Your task to perform on an android device: I want to give the review, "Great recipe! It is a very delicious meal" for the three broken cheese lasagna recipe.
Image 0: 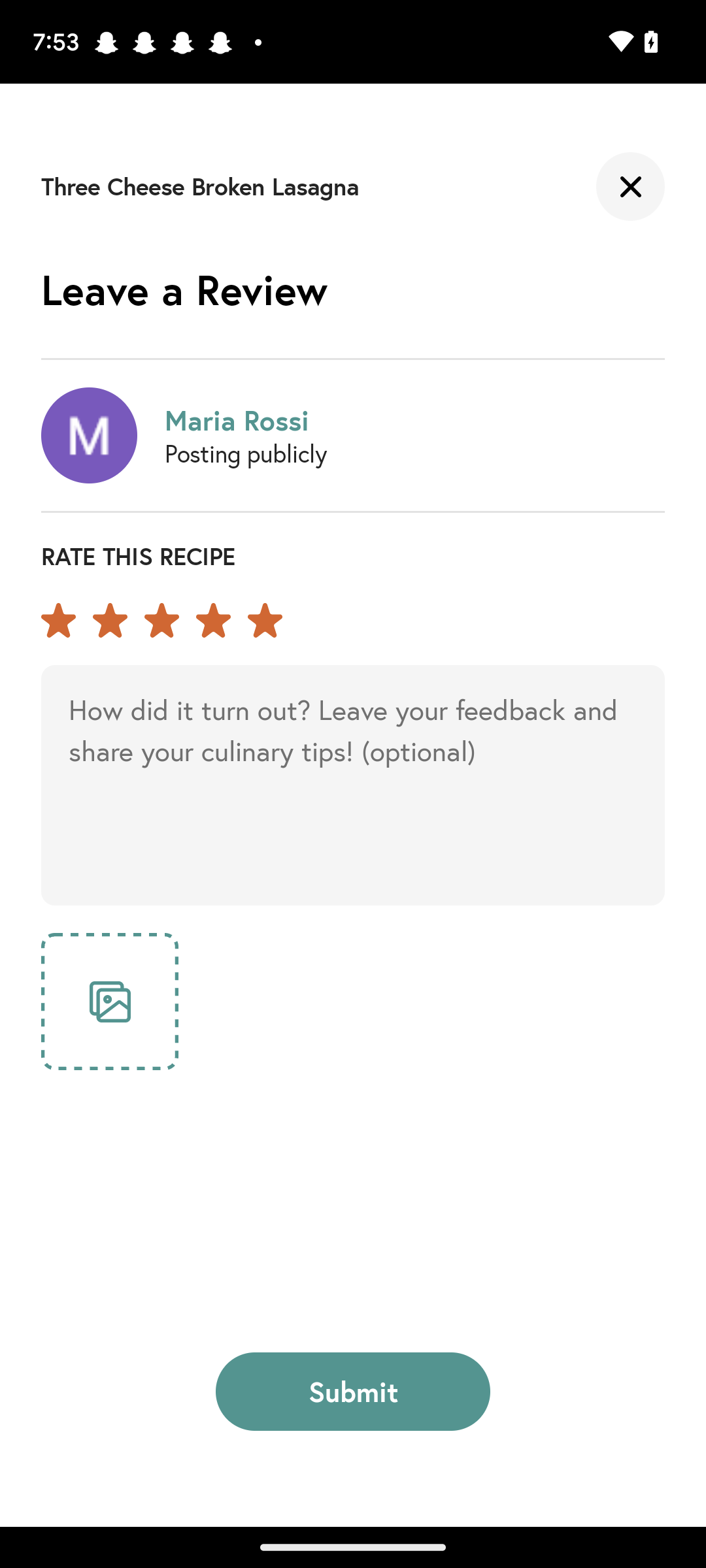
Click on the review text box
Step 0: click (352, 785)
Image 2: 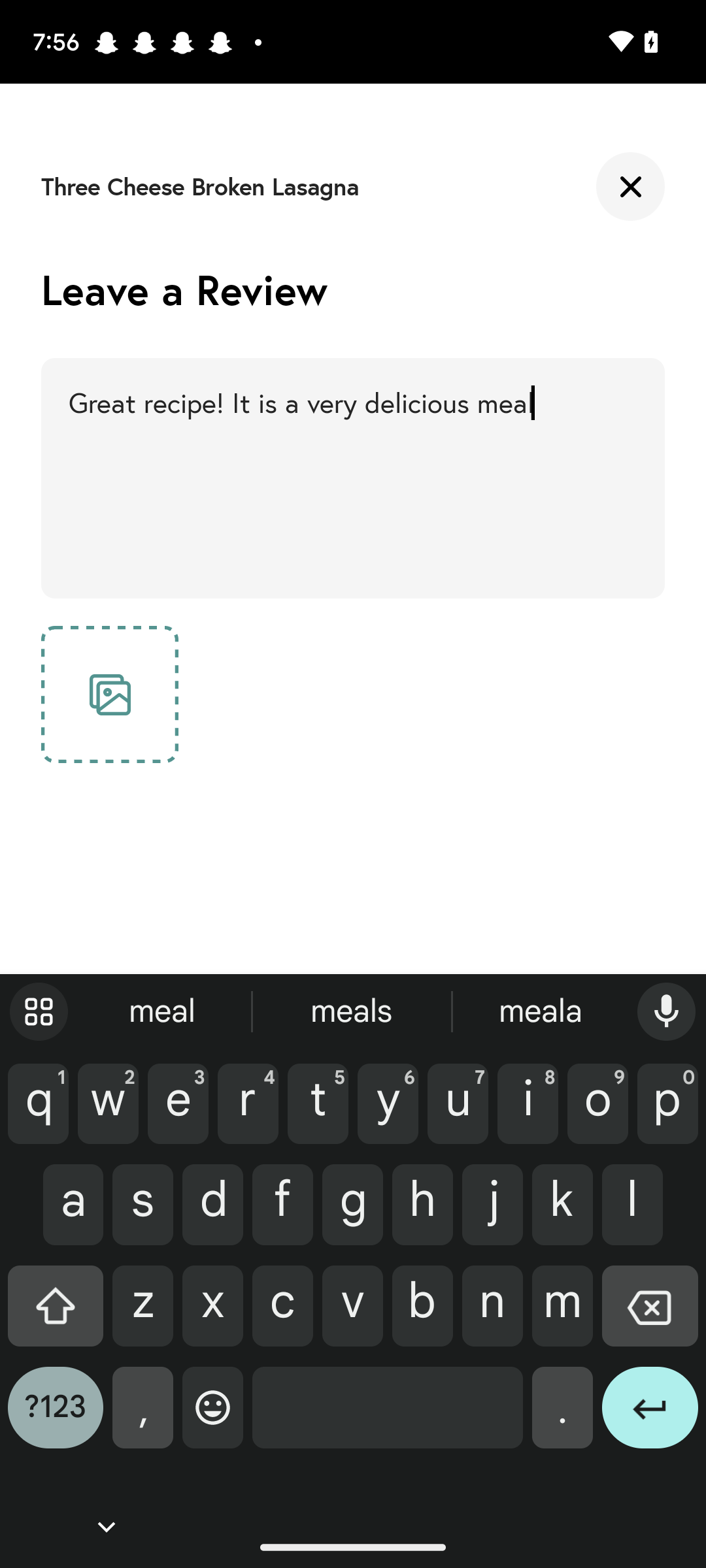
Go back
Step 2: press back button
Image 3: 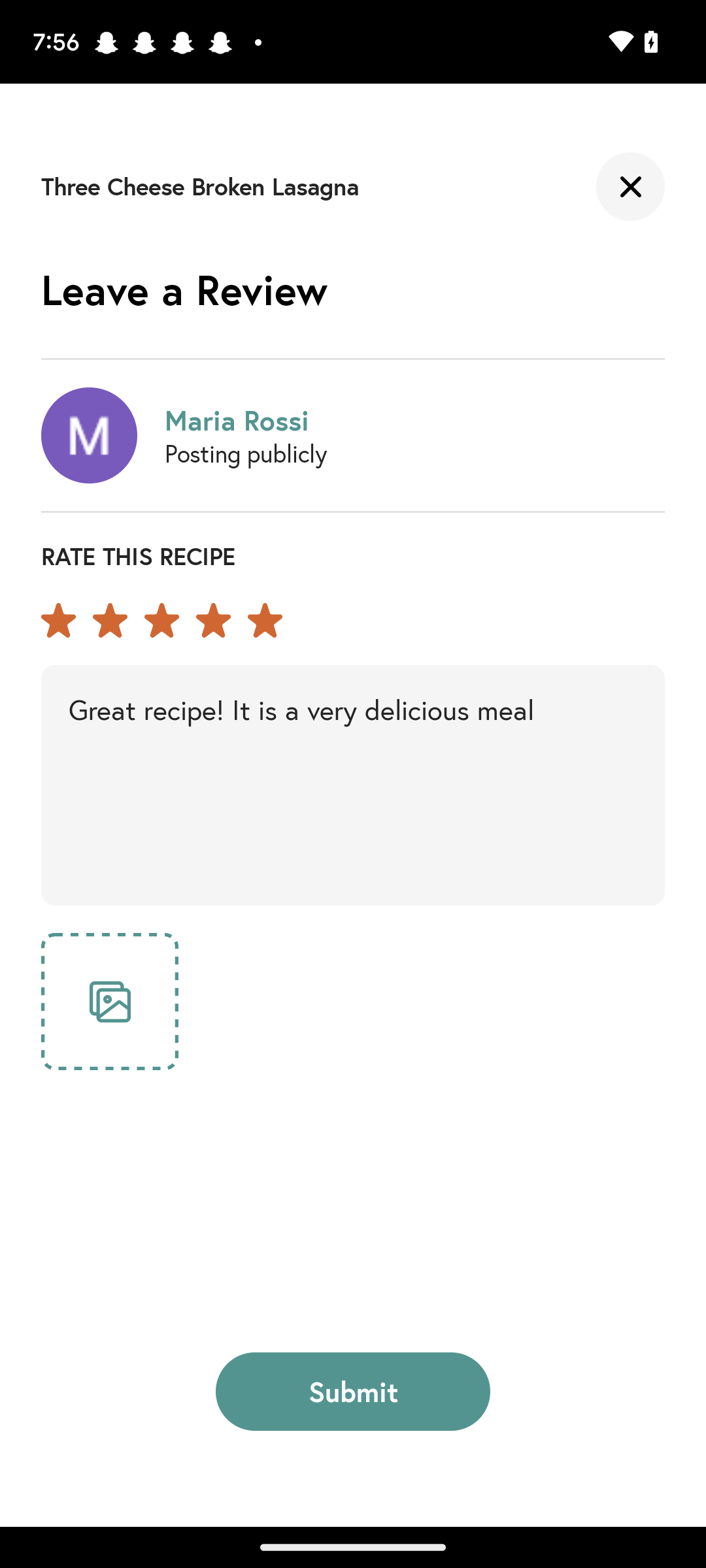
Click on the submit button
Step 3: click (353, 1391)
Image 4: 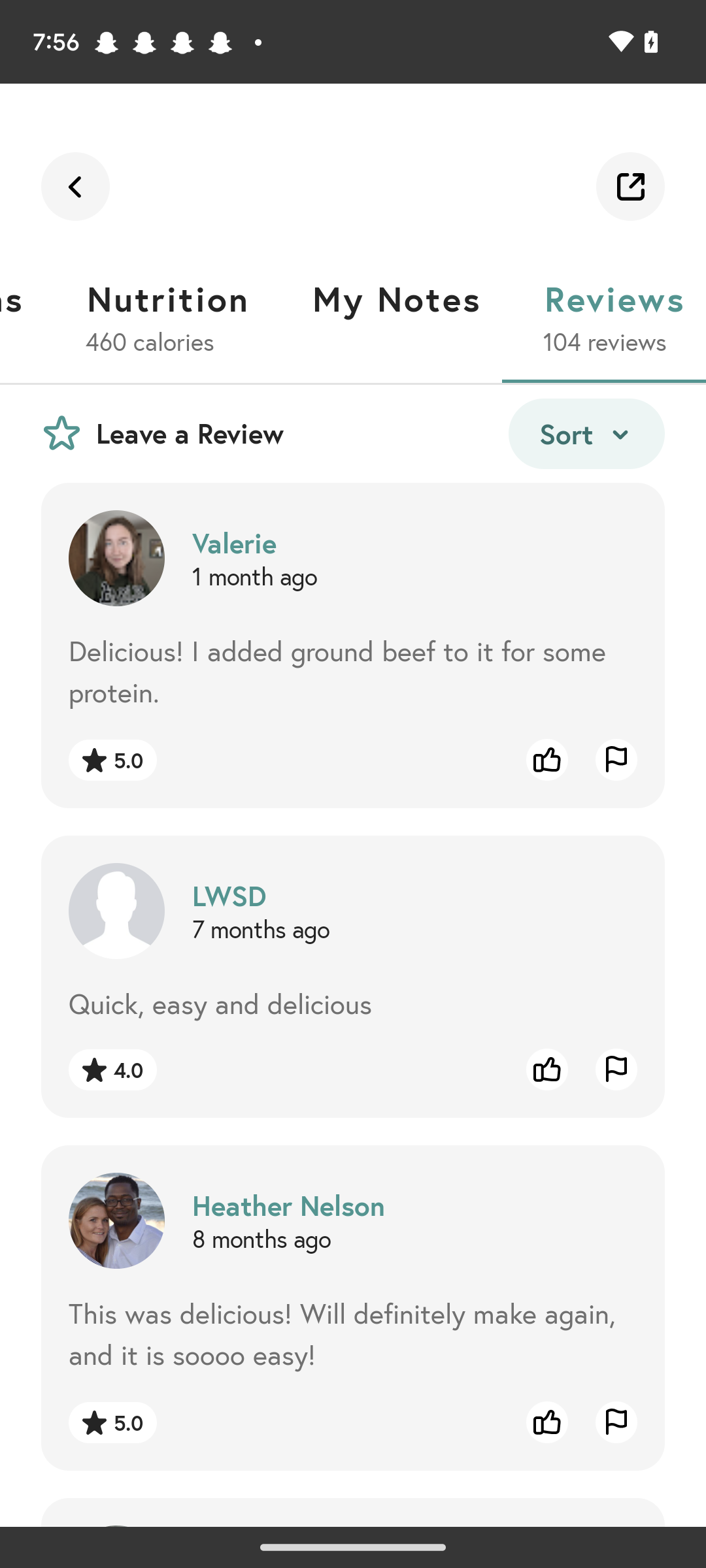
Click on the submit button
Step 4: wait